Your task to perform on an android device: Open the Hello Weather app, Configure the current location in the app
Image 0: 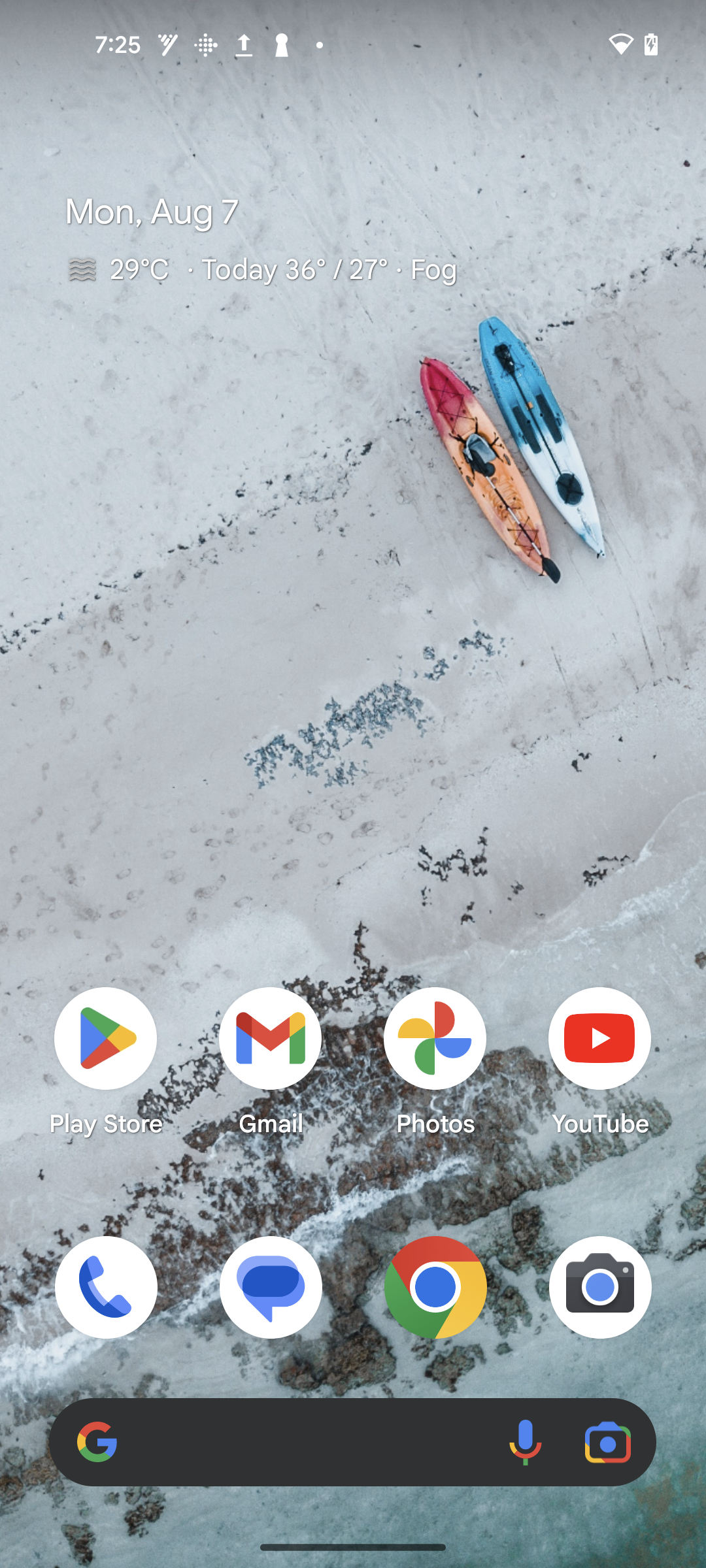
Open the Hello Weather app
Step 0: open app "Hello Weather"
Image 1: 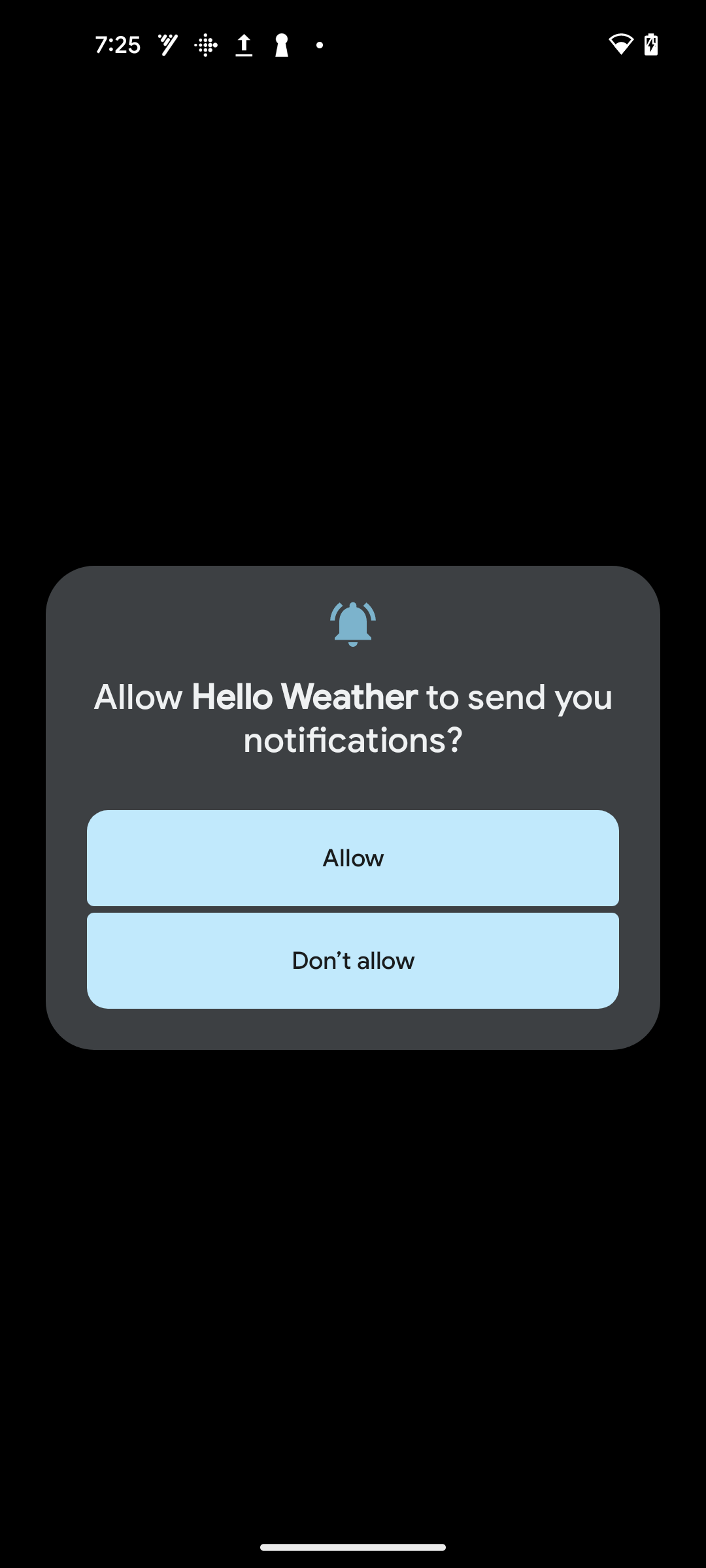
Click on the Don't allow
Step 1: click (353, 960)
Image 2: 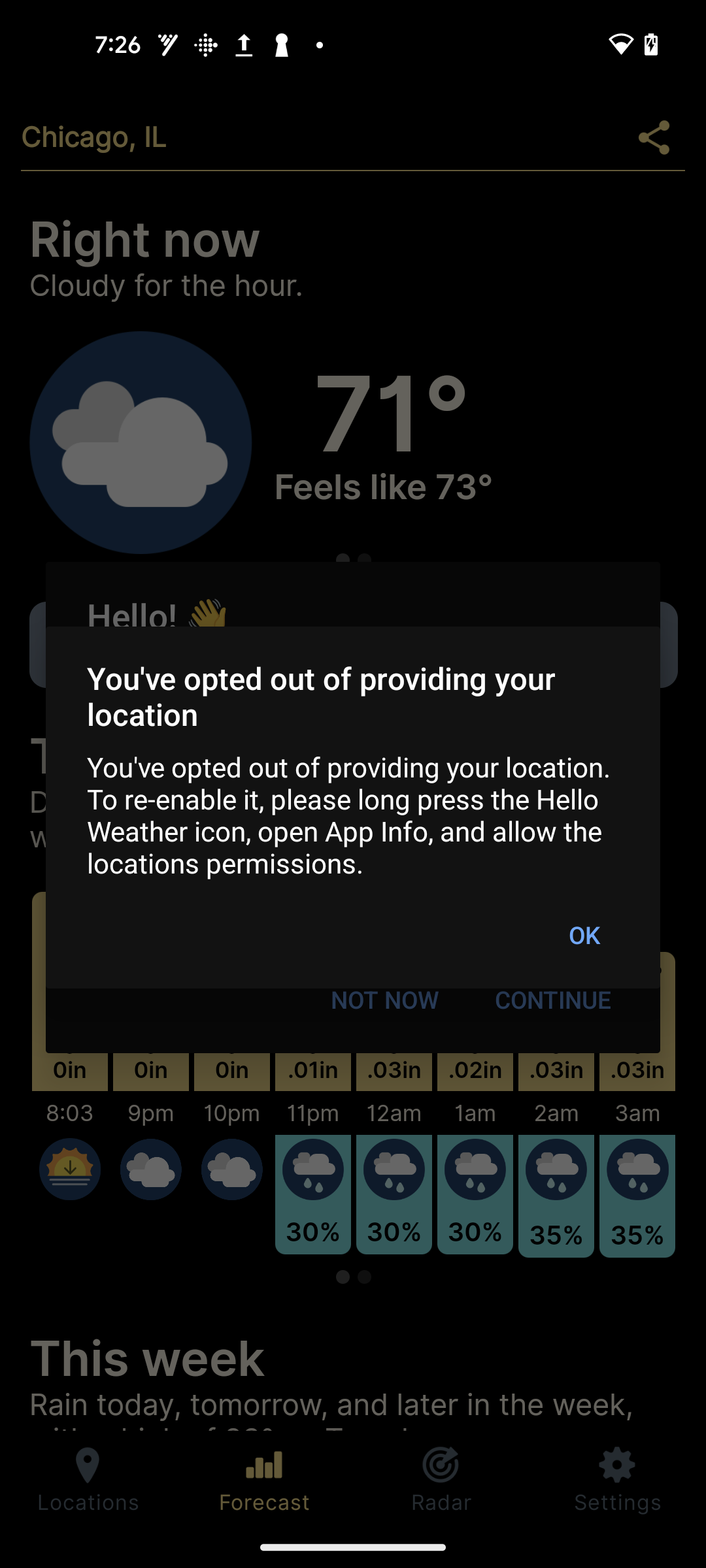
Click on the OK
Step 2: click (584, 934)
Image 3: 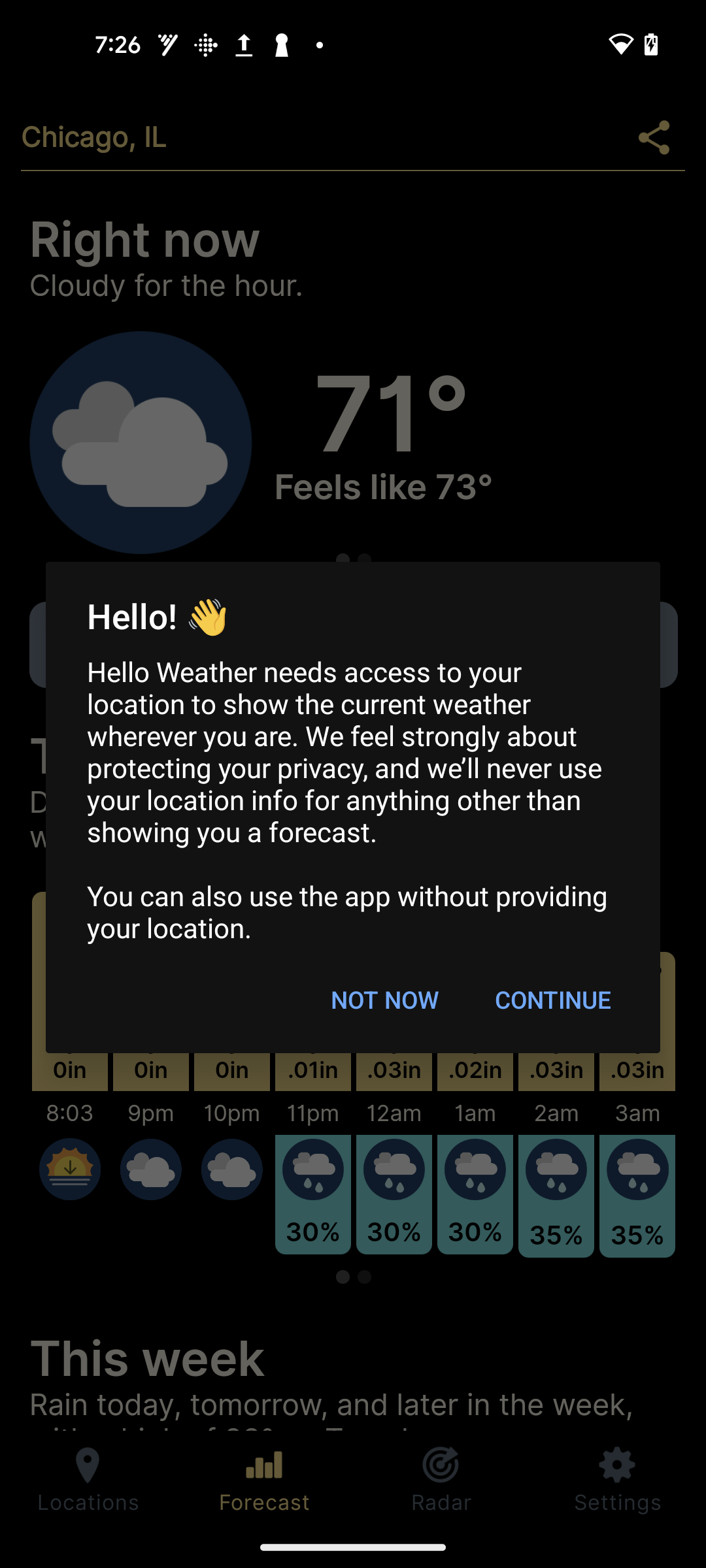
Click on the CONTINUE
Step 3: click (553, 999)